Your task to perform on an android device: Go to the Nykaafashion app,Tap on the search bar and enter jack and jones vest for men
Image 1: 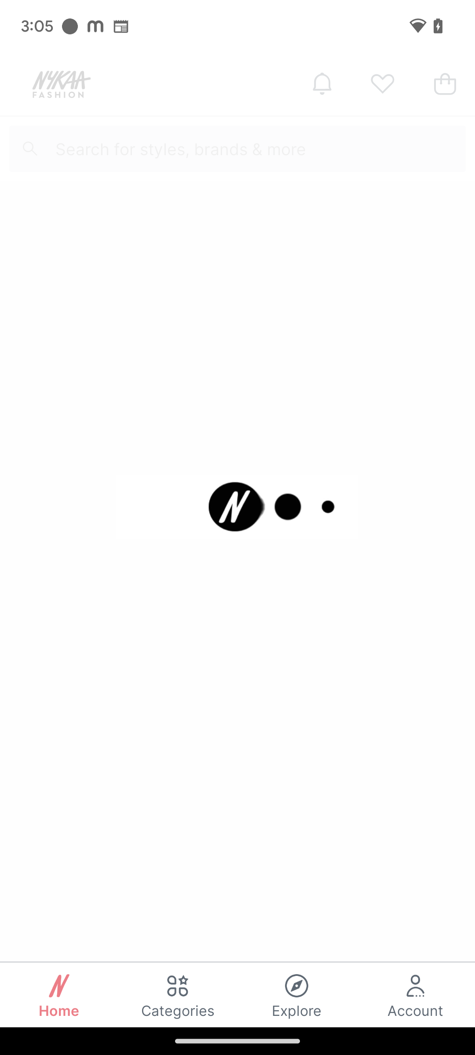
Open the nykaafashion app
Step 1: wait
Image 2: 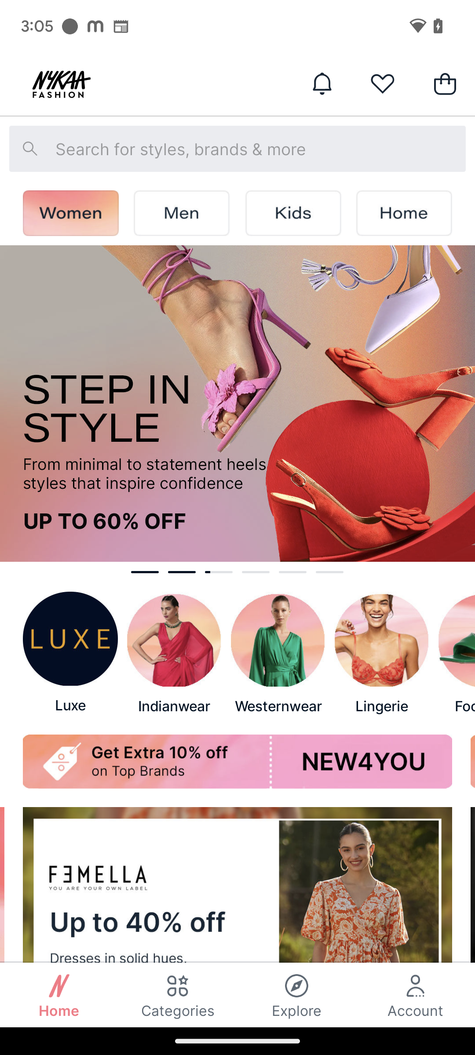
Click on the search bar at the top of the screen
Step 2: click (237, 149)
Image 3: 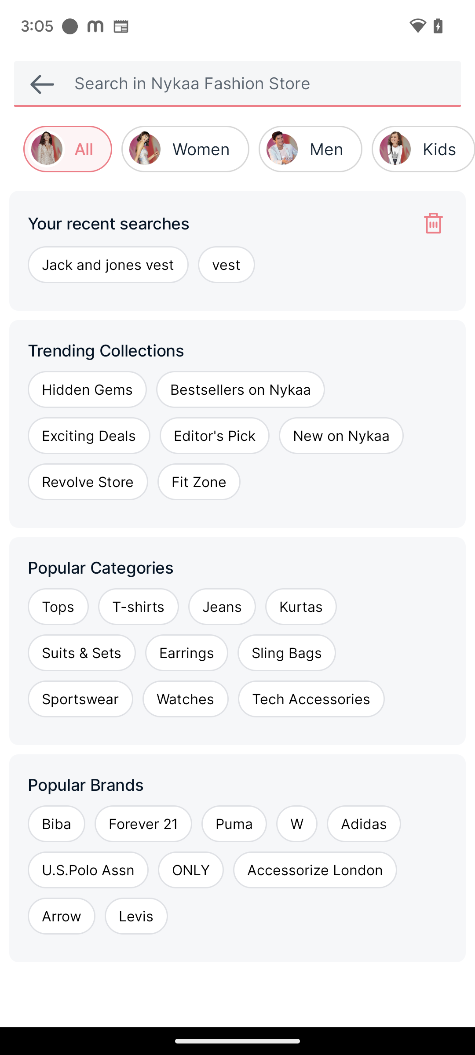
Enter jack and jones vest in the search bar at the top of the screen
Step 3: type "Jack and jones vest"
Image 4: 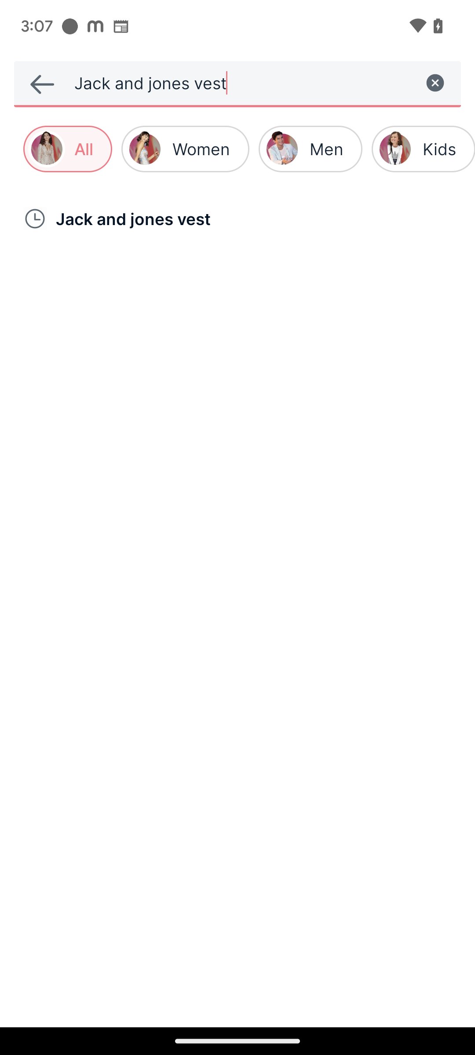
Click on Jack and Jones Vest at the middle left of the screen
Step 4: click (234, 218)